Your task to perform on an android device: Set the 1 hour before notification to the event Anniversary .
Image 0: 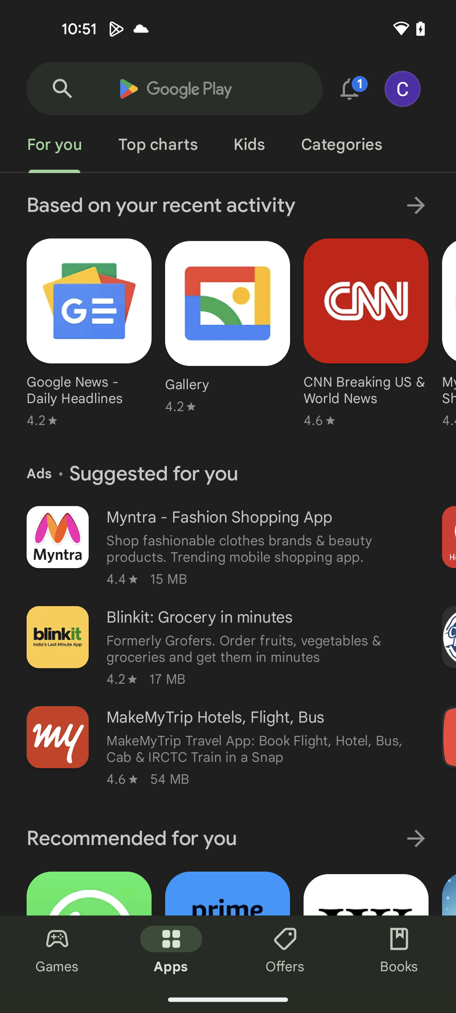
Open Calendar App
Step 0: open app "Calendar"
Image 1: 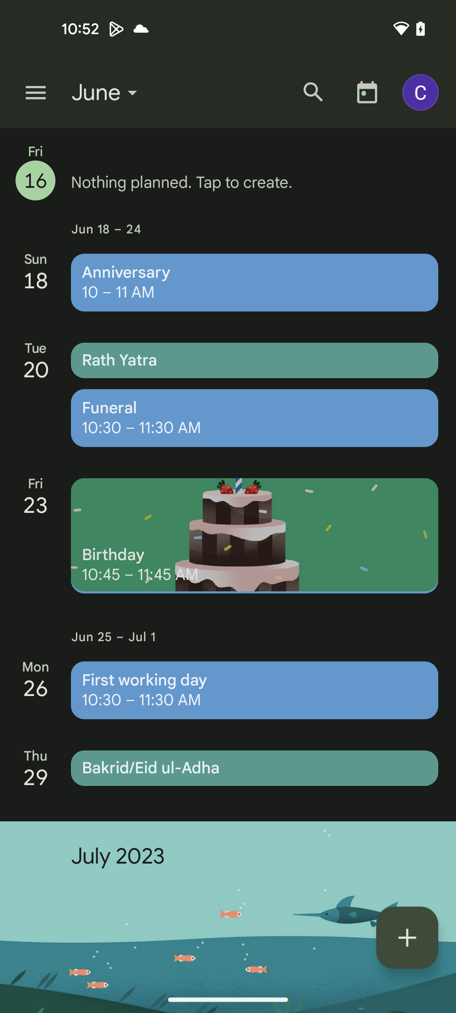
Go to the event Anniversary
Step 1: click (255, 282)
Image 2: 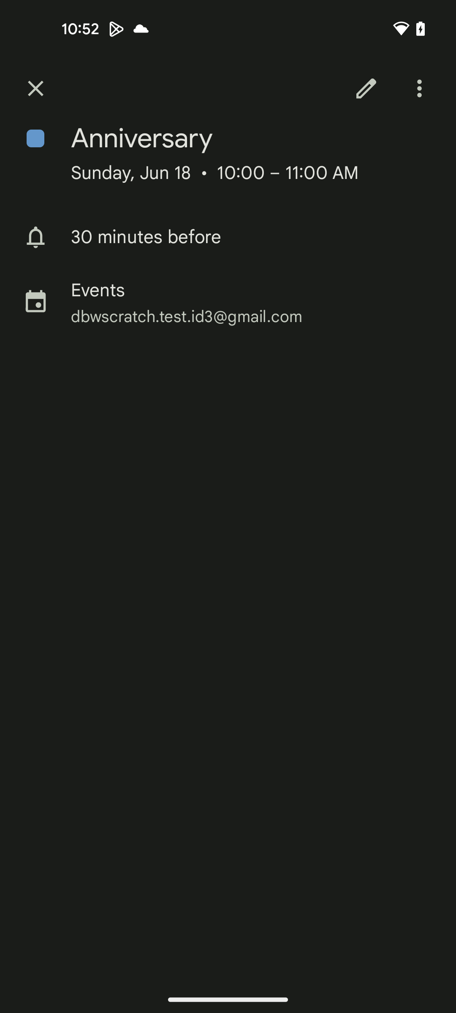
Click on the Edit button
Step 2: click (366, 88)
Image 3: 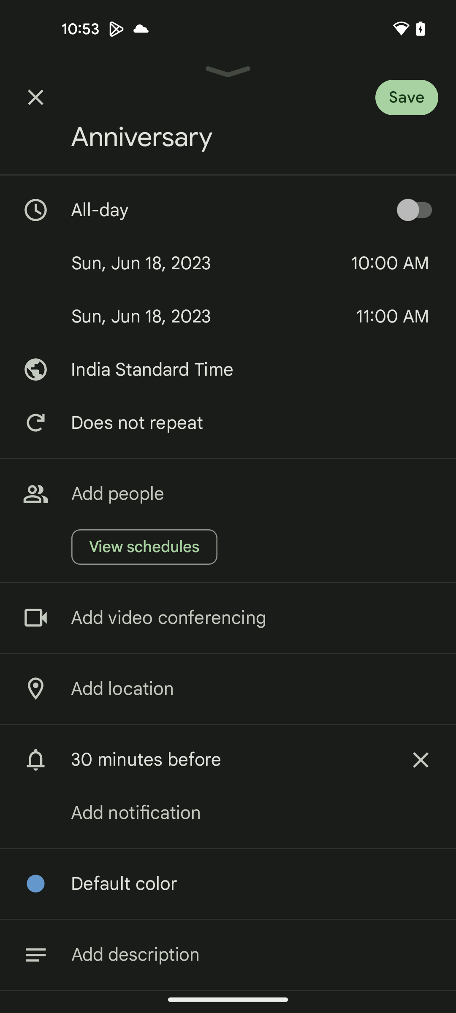
Remove the 30 minutes before notification
Step 3: click (423, 760)
Image 4: 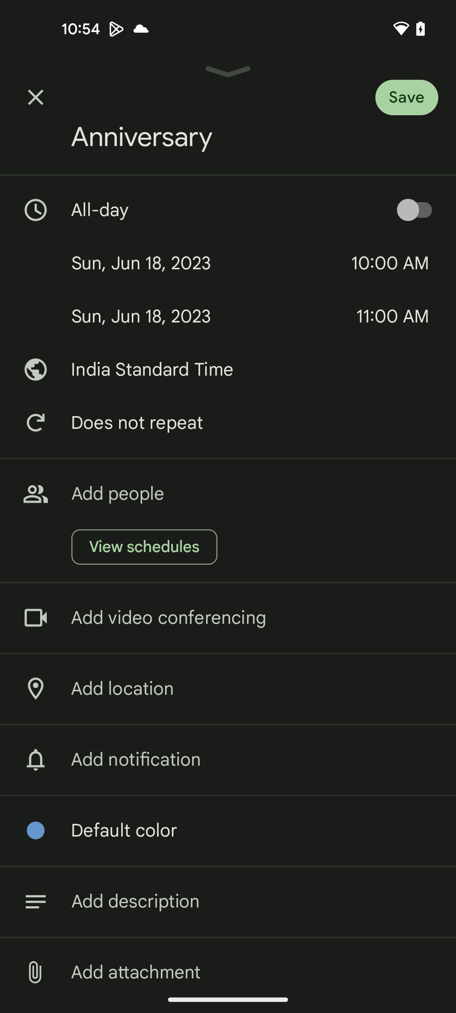
Click on the Add notification option
Step 4: click (228, 760)
Image 5: 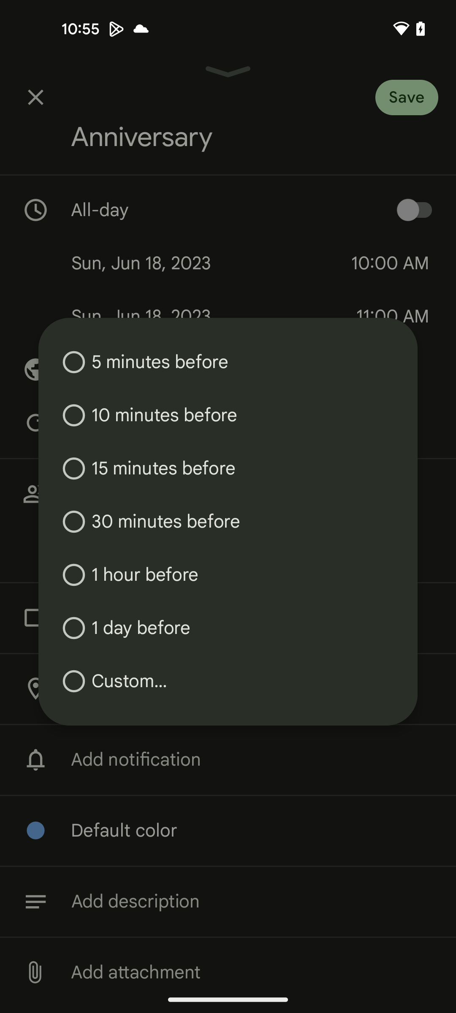
Choose 1 hour before notification option
Step 5: click (128, 574)